Your task to perform on an android device: In the Weather and Radar app. Check the current weather conditions in Pune and the forecast on the display.
Image 1: 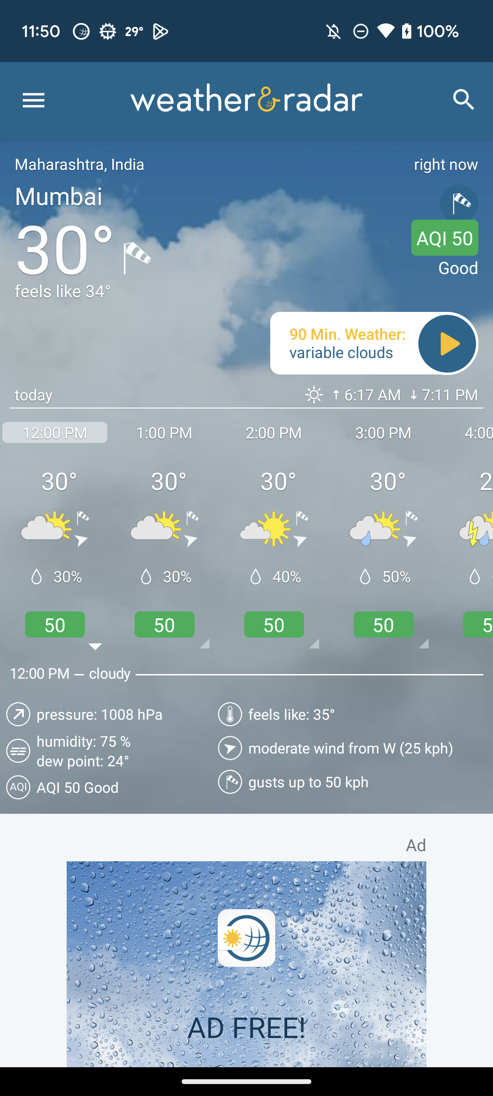
Click on the search icon at the top right of the screen
Step 1: click (464, 100)
Image 2: 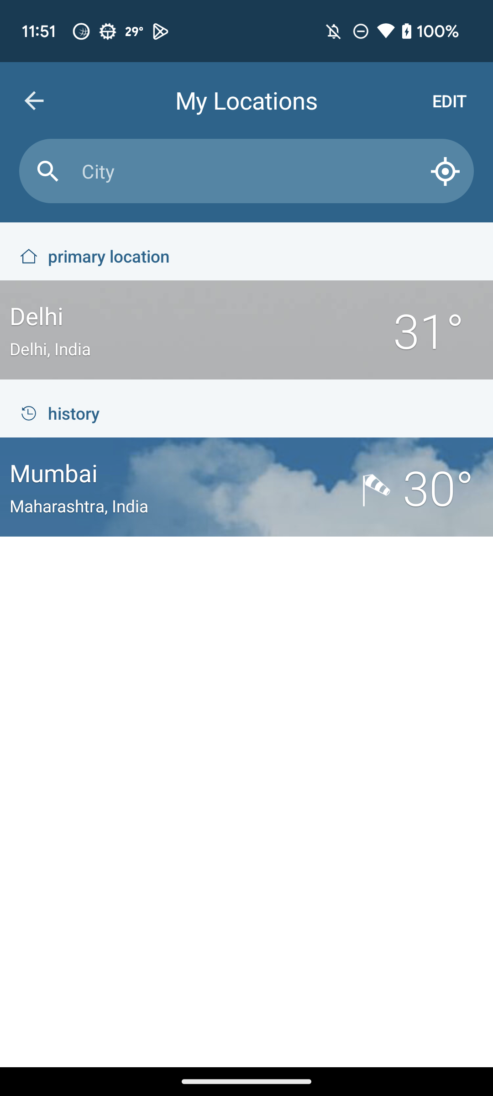
Click on the search bar at the top of the screen
Step 2: click (246, 171)
Image 3: 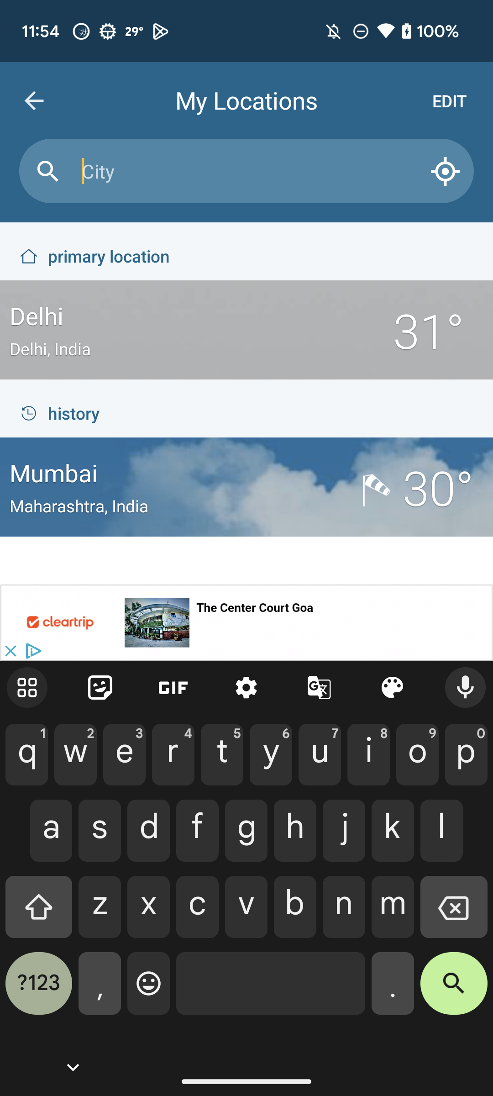
Type"Pune" in the search bar
Step 3: type "Pune "
Image 4: 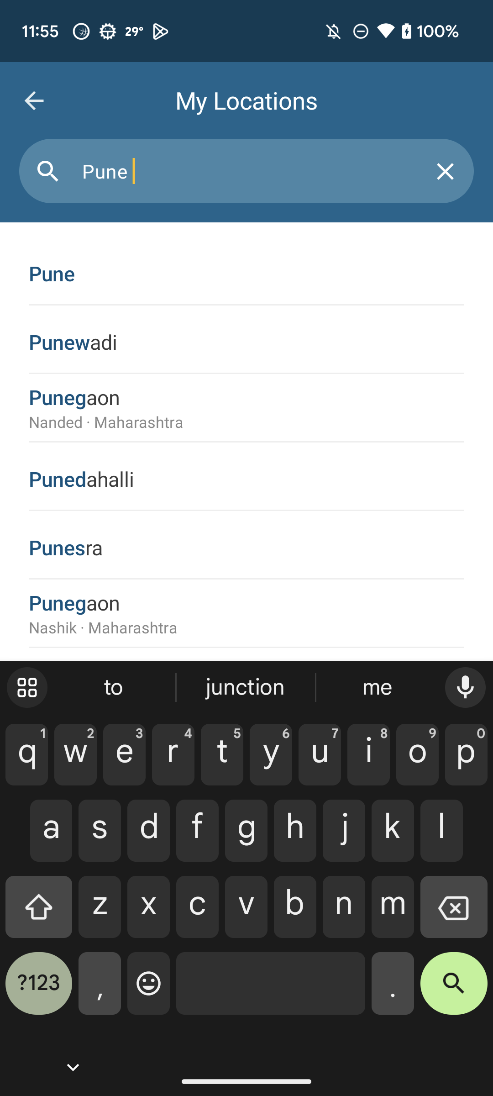
Click on the Pune result
Step 4: click (52, 273)